Your task to perform on an android device: I want to listen to the Sleep Meditation on the Meditopia app so I can sleep soundly tonight.
Image 0: 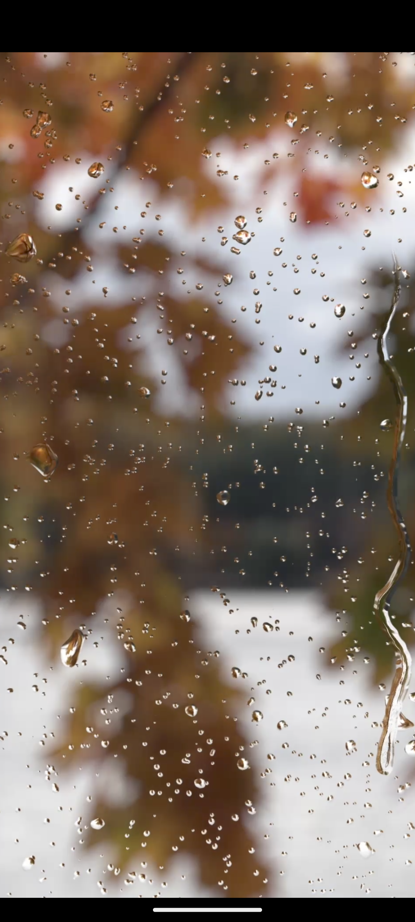
Get back to the previous page of the app
Step 0: press back button
Image 1: 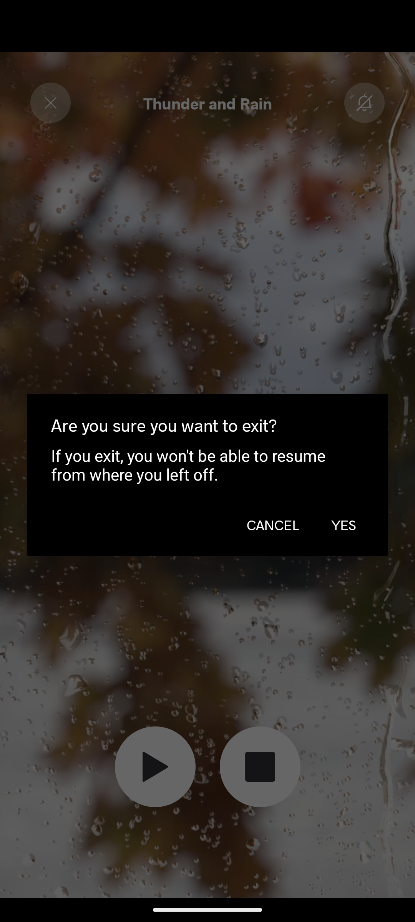
Click on the Yes button in the pop up
Step 1: click (343, 524)
Image 2: 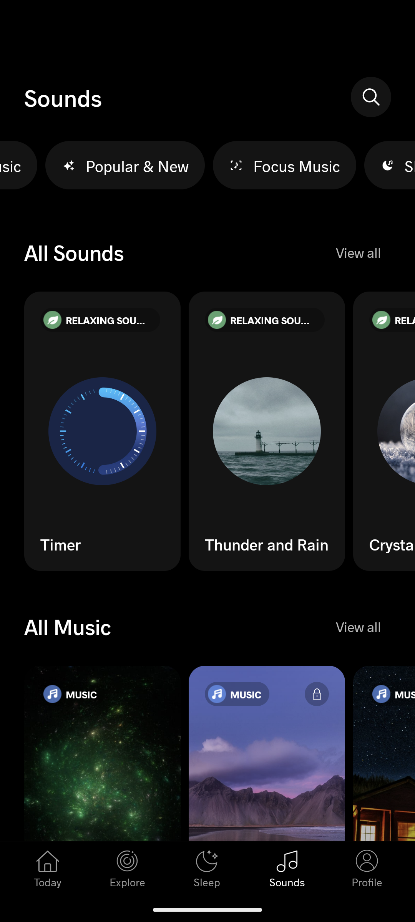
Go to the Sleep tab
Step 2: click (196, 863)
Image 3: 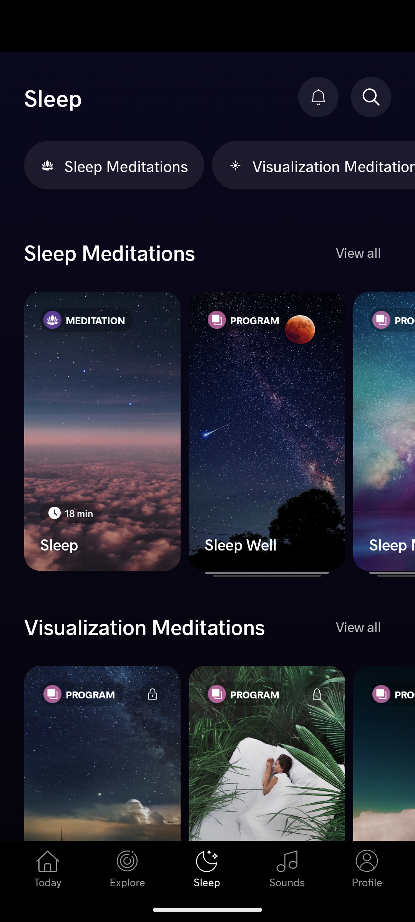
Click on the first sleep meditation
Step 3: click (116, 481)
Image 4: 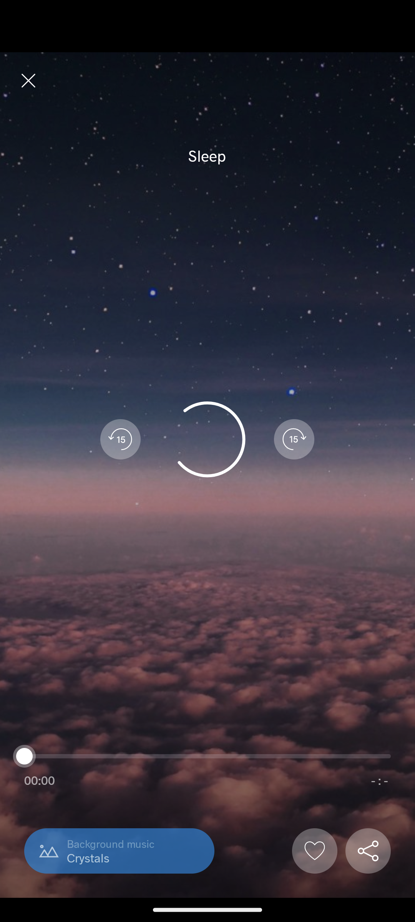
Click on the first sleep meditation
Step 4: wait